Your task to perform on an android device: I want to try this new reading app, ReadEra, to read the Yerma book. Open the Yerma book in the ReadEra app.
Image 0: 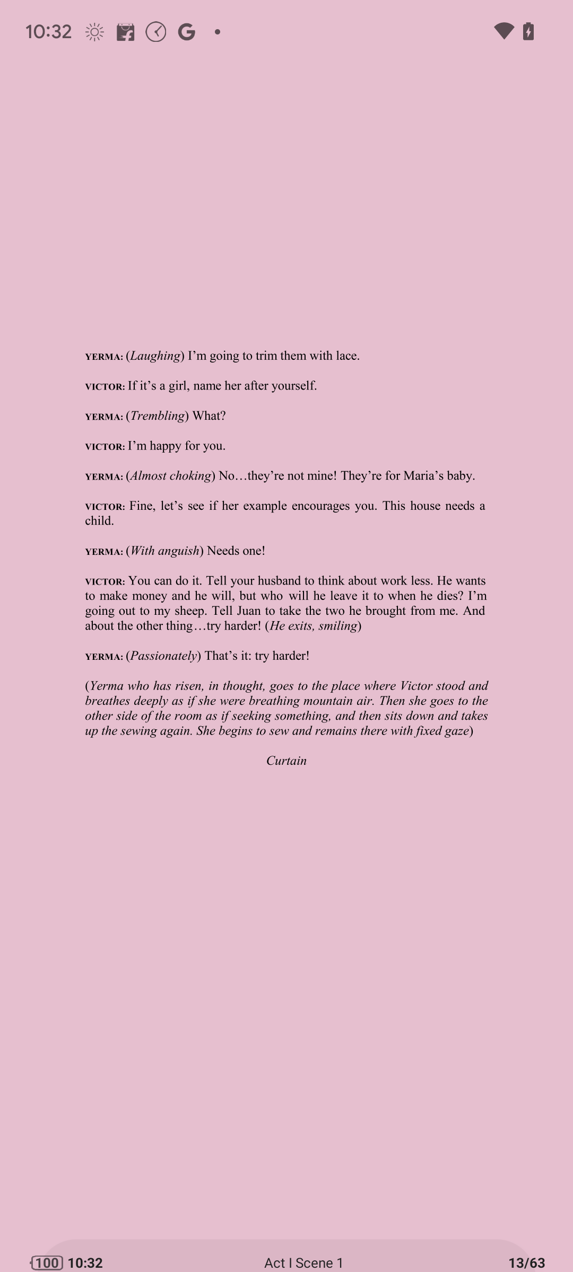
Open the ReadEra app.
Step 0: open app "ReadEra"
Image 1: 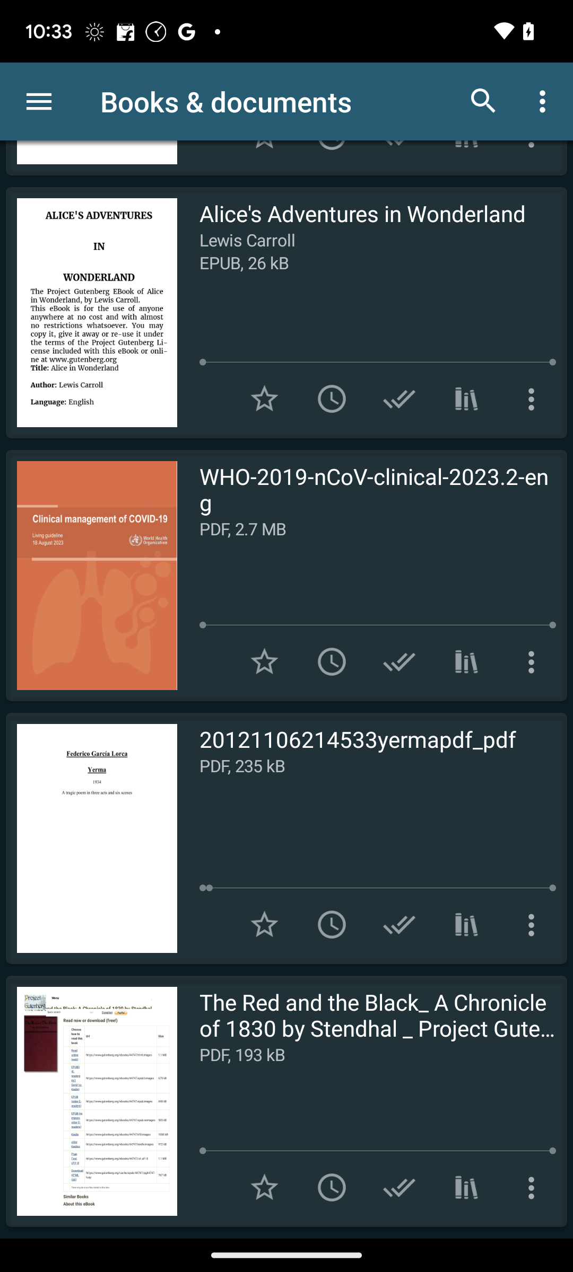
Click on the Yerma pdf.
Step 1: click (286, 838)